Your task to perform on an android device: Start the stopwatch in the clock app
Image 0: 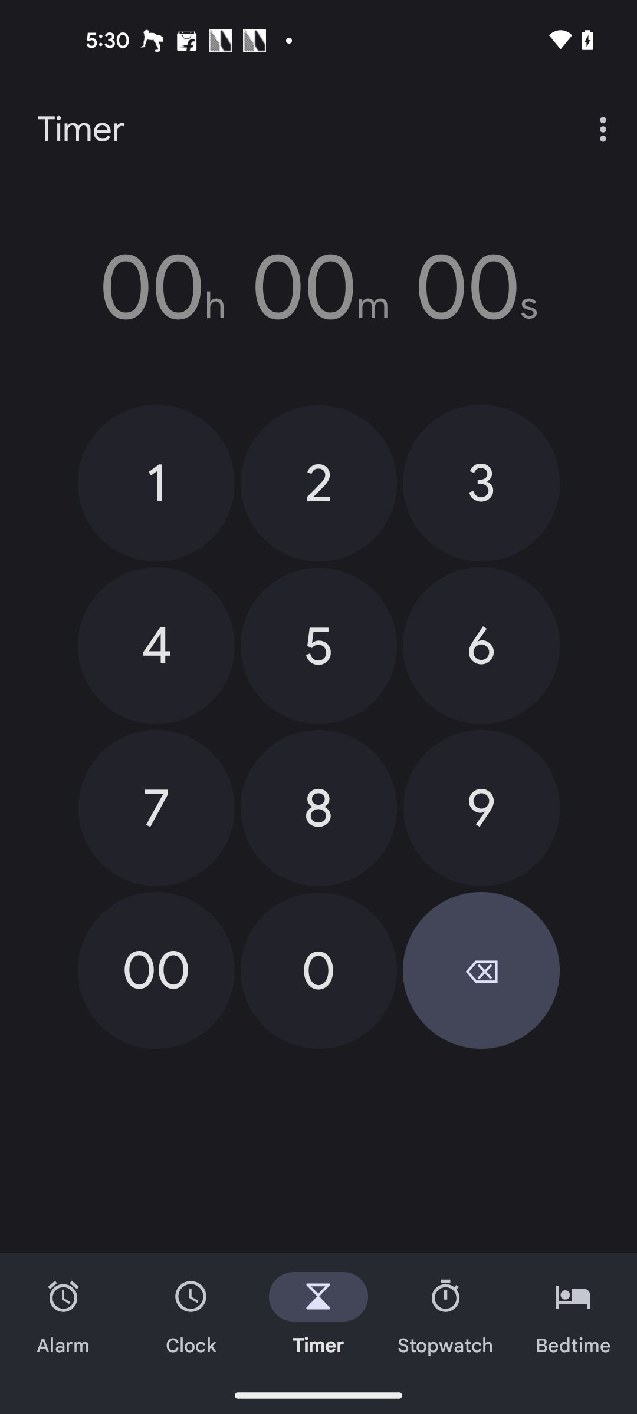
Click on the stopwatch tab
Step 0: click (446, 1315)
Image 1: 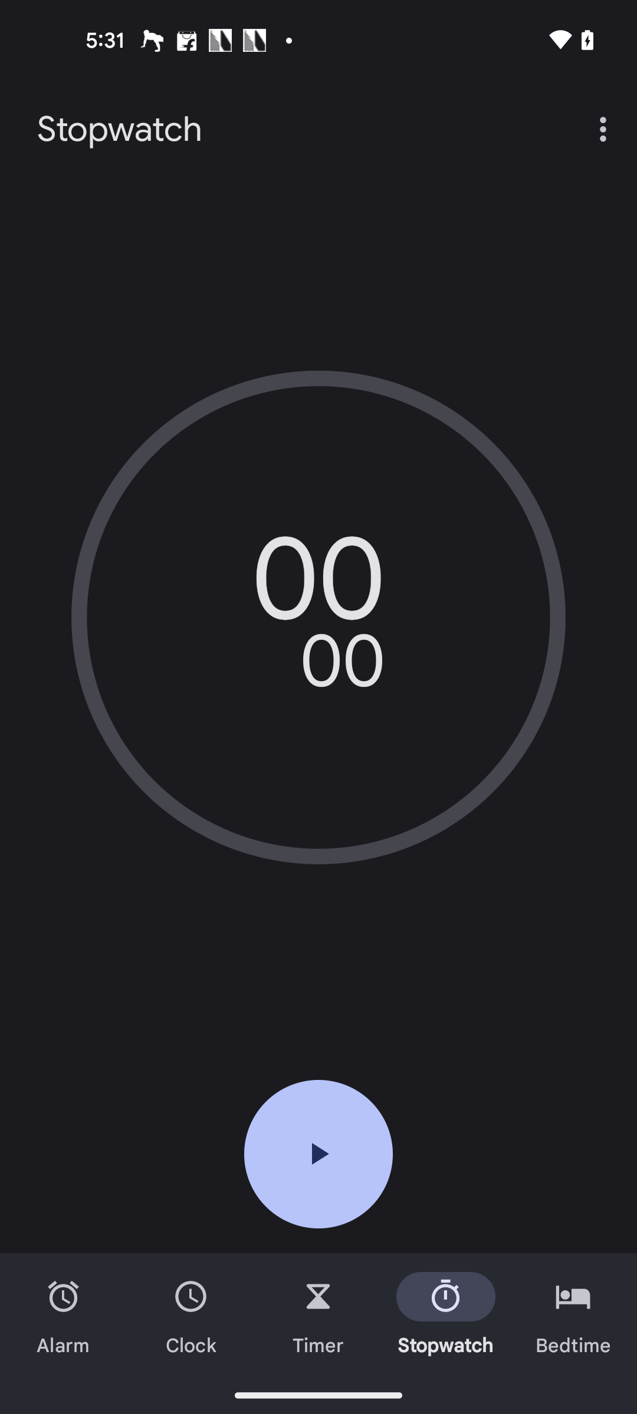
Click on the play button to start the stopwatch
Step 1: click (318, 1154)